Your task to perform on an android device: View the departure time of 7:25 p.m. and arrival time of 1:00 a.m. and see the bus stops. Then check if the bus is running on time or if there are any delays.
Image 0: 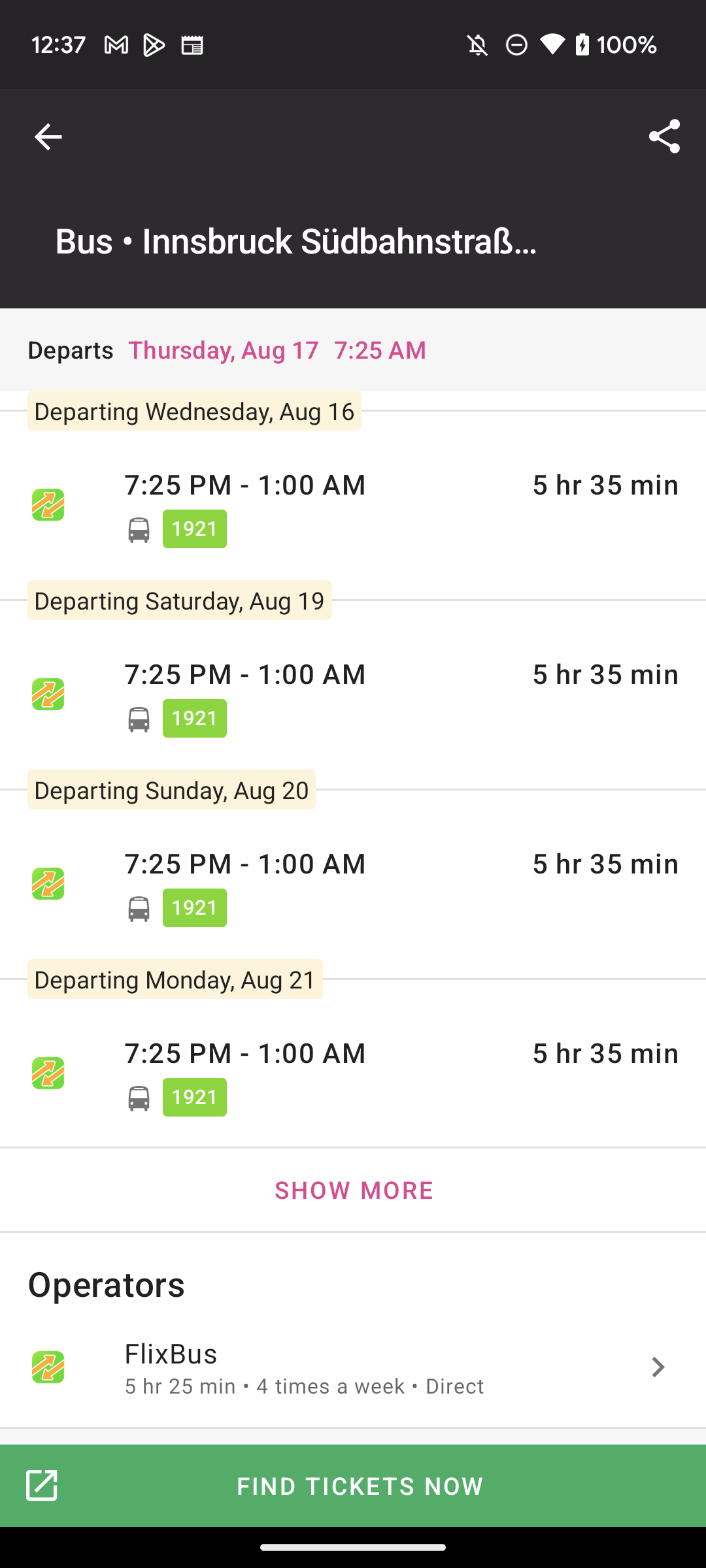
Click on the 7:25 p.m. to 1:00 a.m. time
Step 0: click (281, 510)
Image 1: 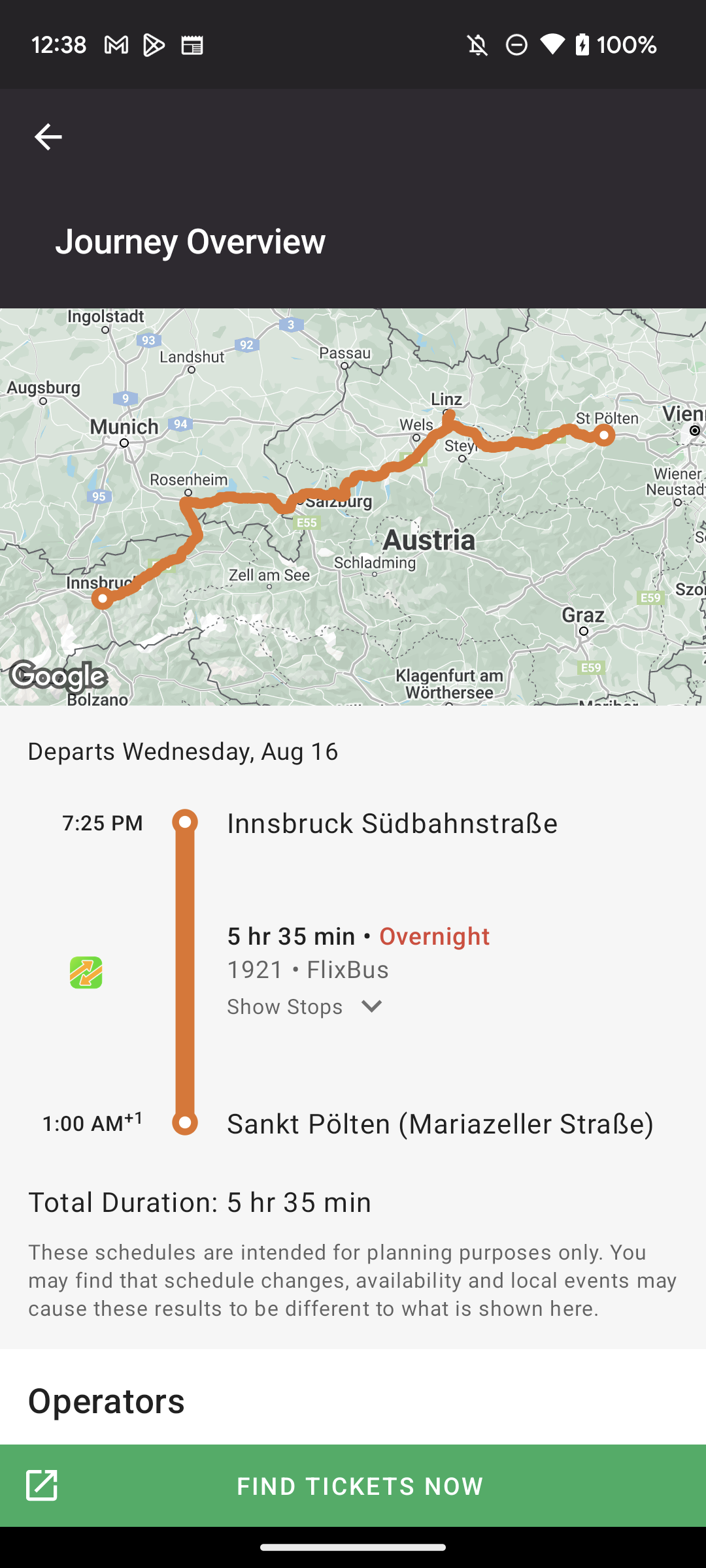
Click on the show stops option just below flixBus
Step 1: click (309, 1005)